Your task to perform on an android device: I want to browse the coffee machine.
Image 0: 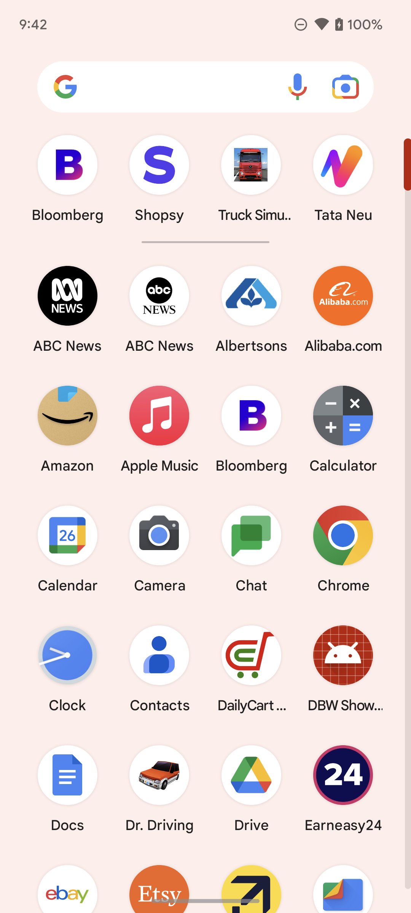
Open Shopsy app.
Step 0: open app "Shopsy"
Image 1: 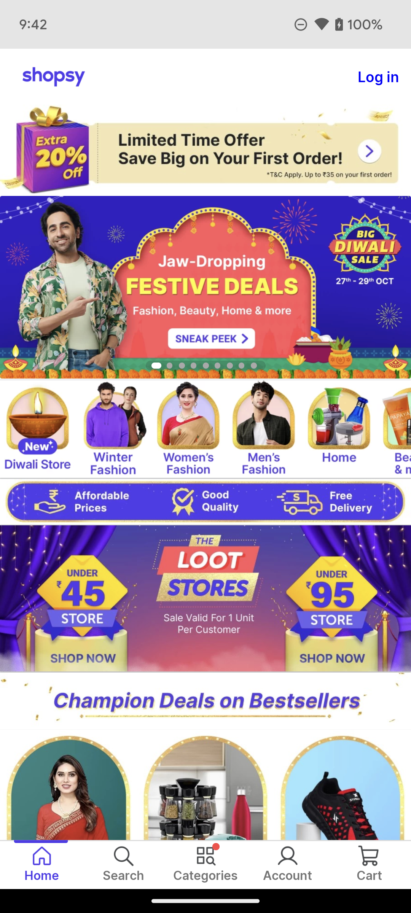
Click on the Search icon on the bottom of the screen.
Step 1: click (124, 856)
Image 2: 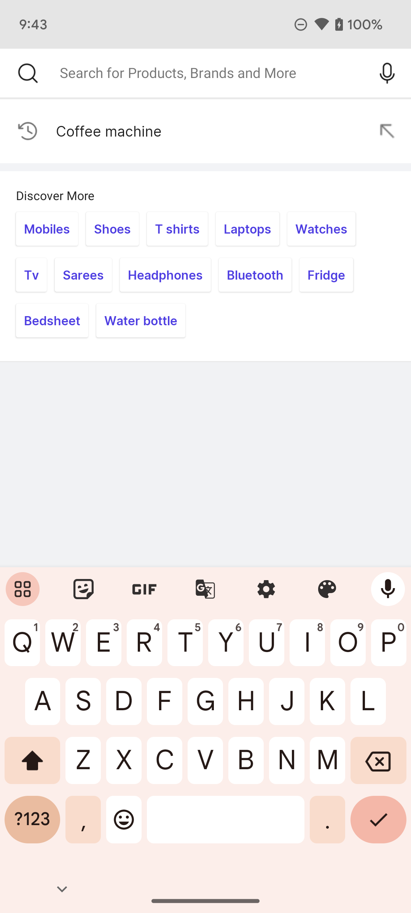
Click on the Coffee machine option on the screen.
Step 2: click (191, 130)